Your task to perform on an android device: Sometimes remembering precisely where you stored a file can be difficult. Searching helps you find a file easily, so Search for a Riviera Maya image on Google Files for me.
Image 0: 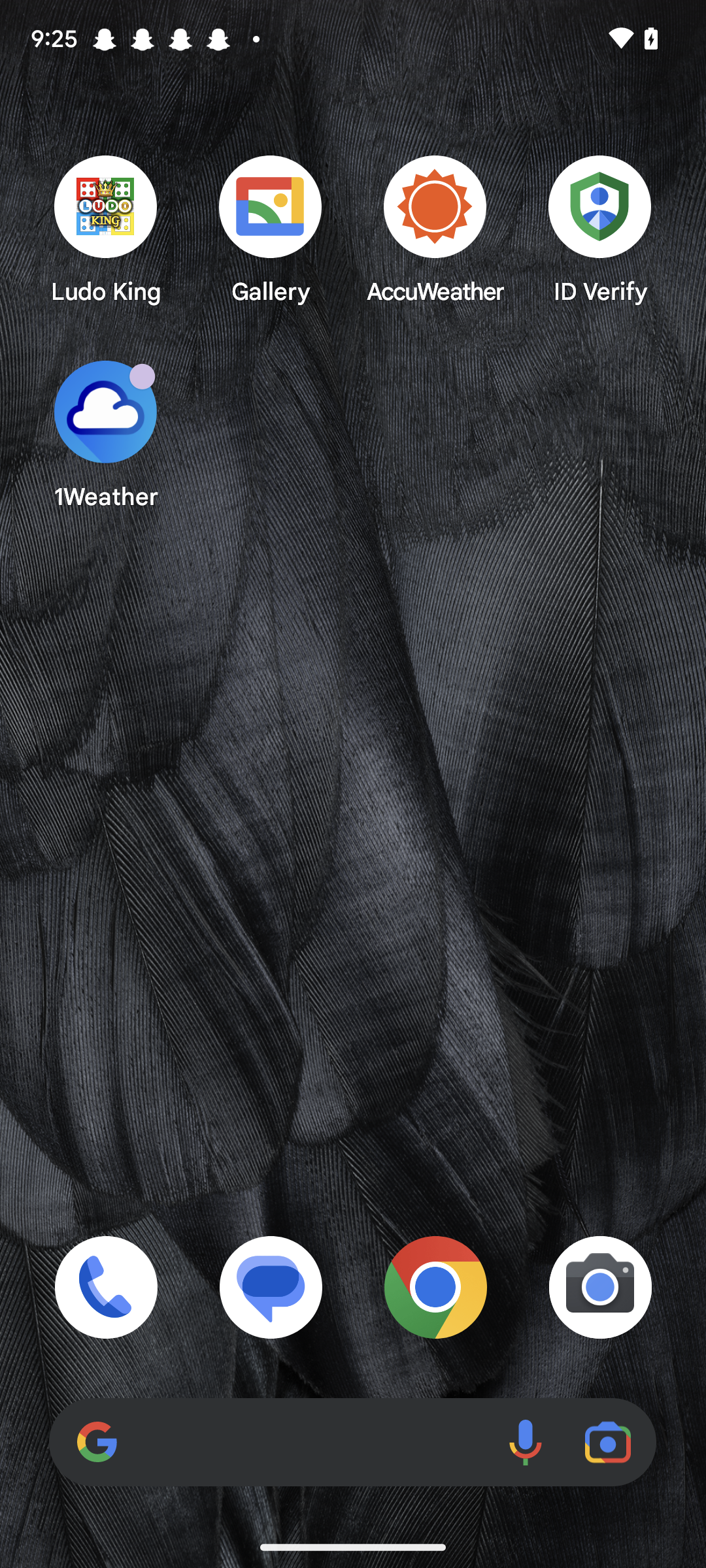
Open the Google Files app.
Step 0: open app "Files by Google"
Image 1: 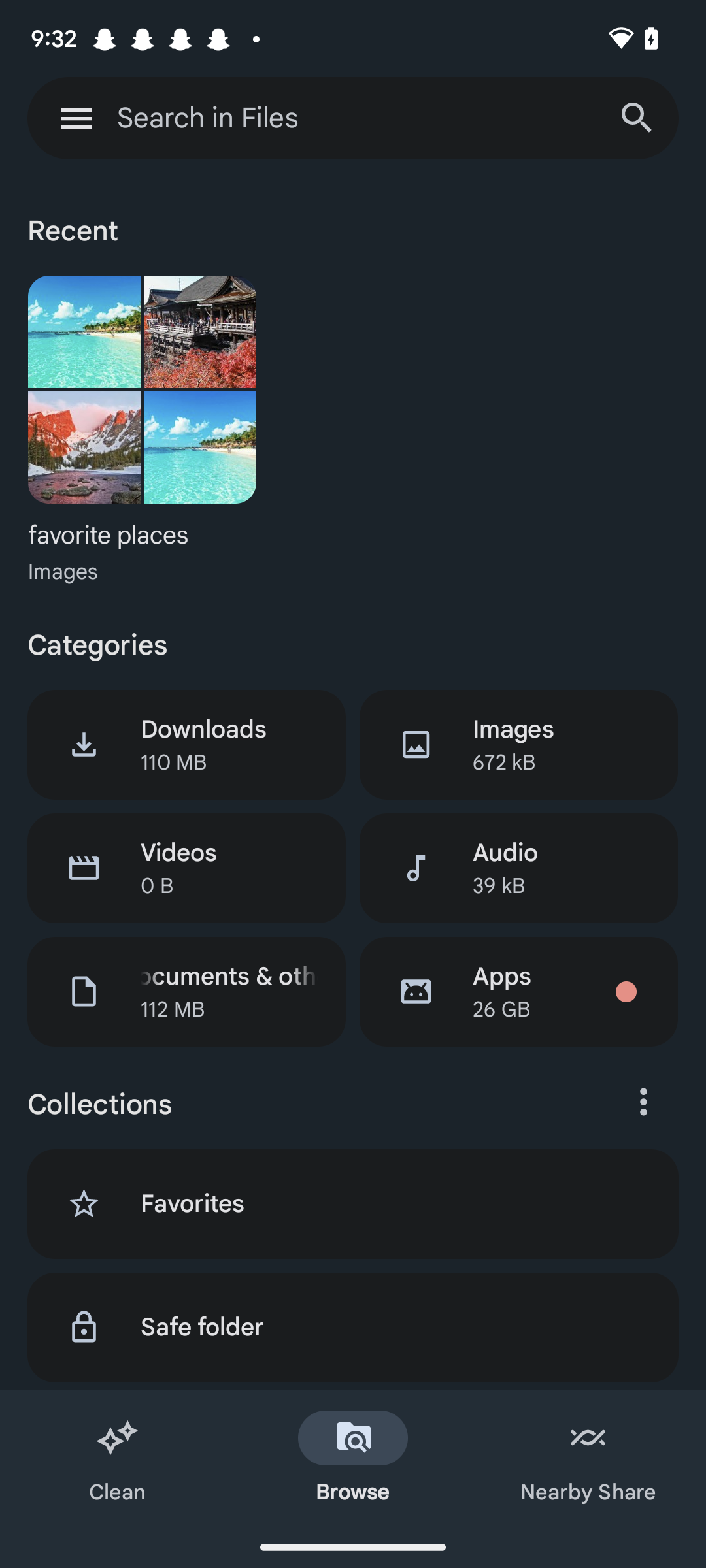
Click on the search bar at the top of the screen.
Step 1: click (208, 118)
Image 2: 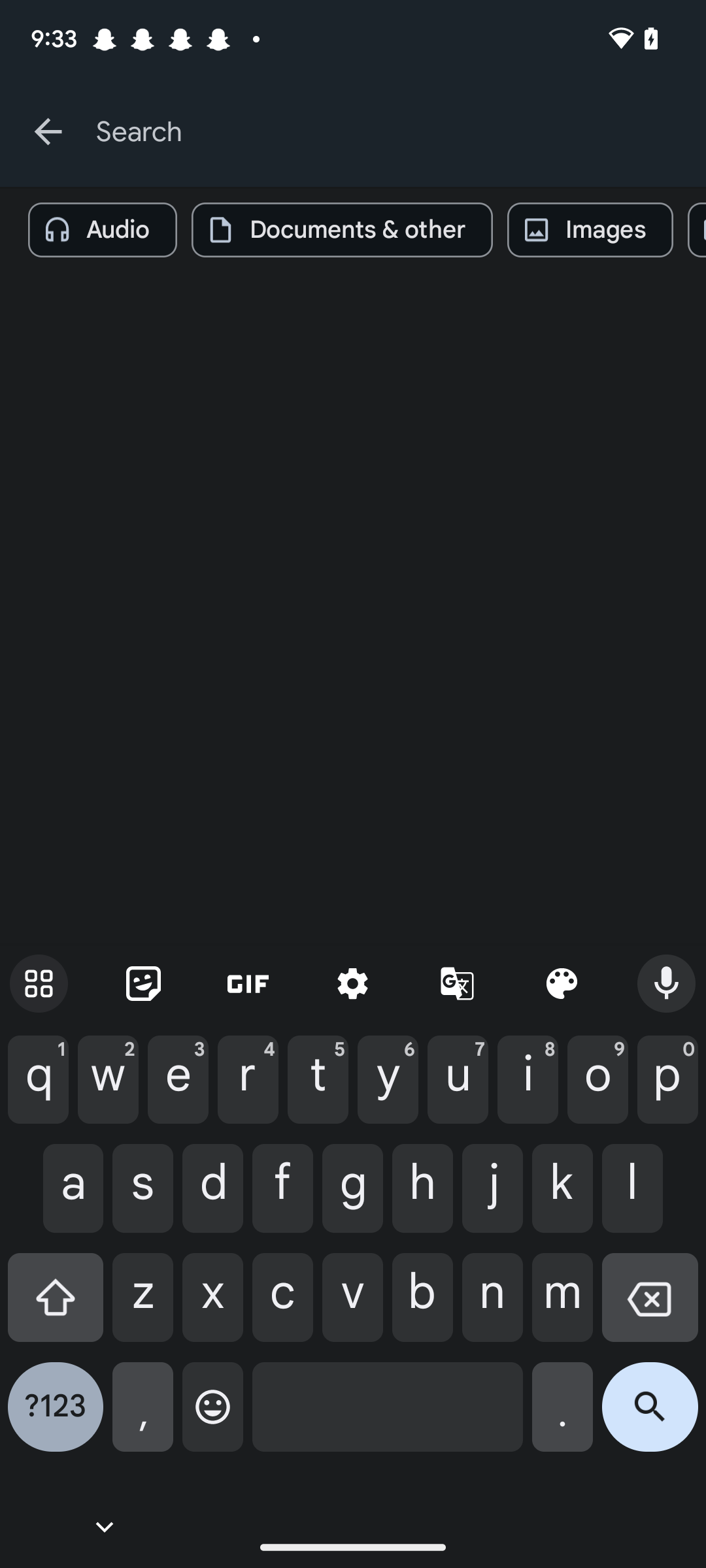
Type Riviera Maya in the search bar.
Step 2: type "Riviera Maya"
Image 3: 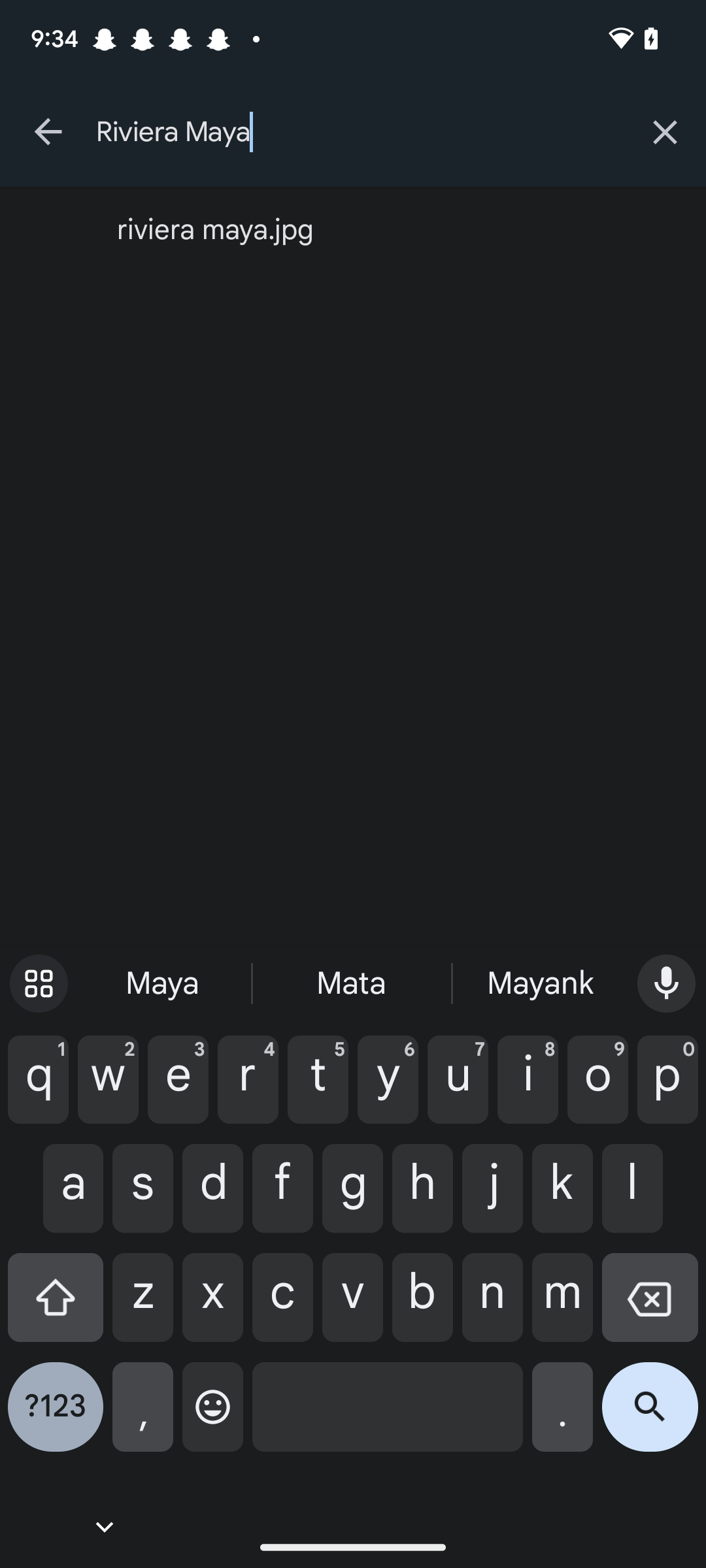
Click on Riviera Maya.jpg at the top of the screen.
Step 3: click (370, 230)
Image 4: 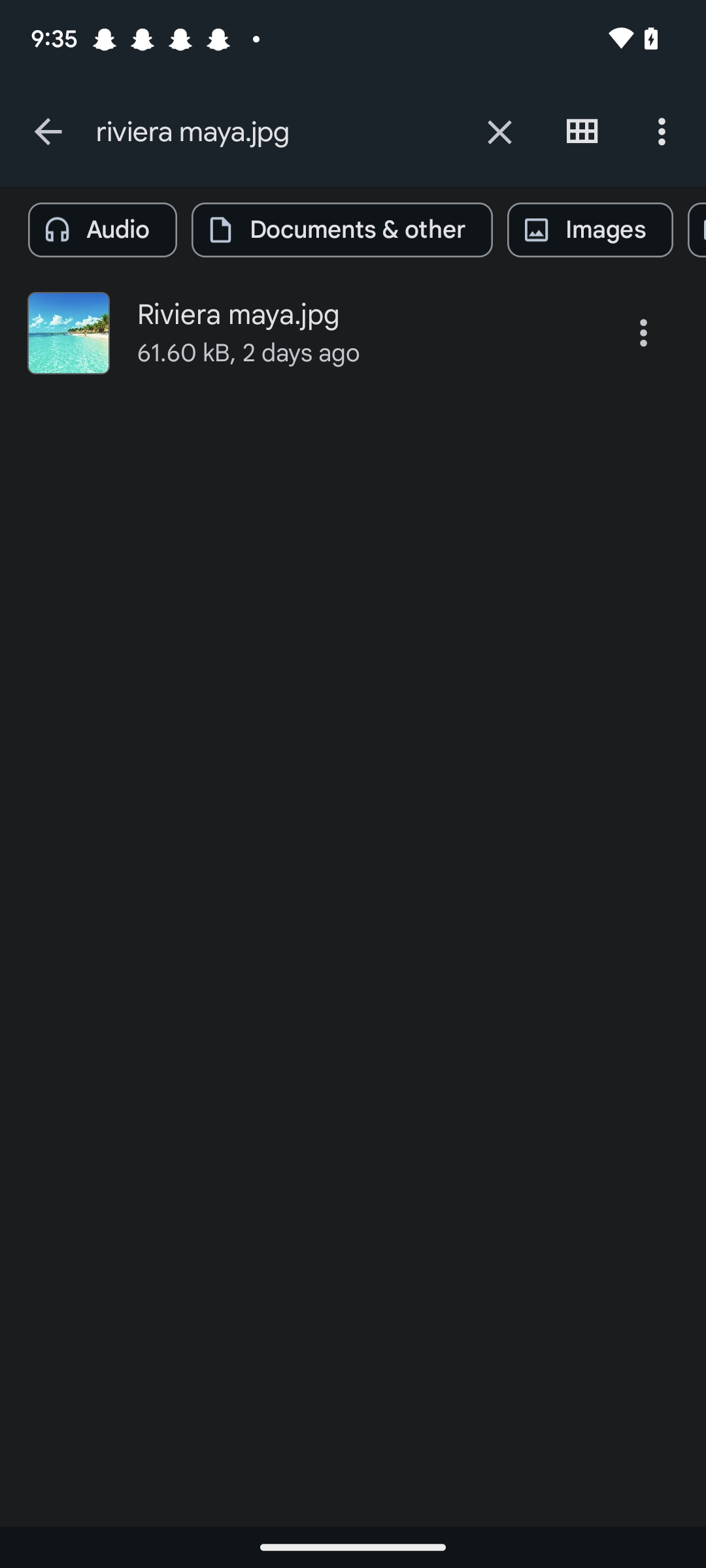
Click on Riviera Maya.jpg at the top of the screen.
Step 4: click (239, 315)